Your task to perform on an android device: In the Home Garden app, I want to learn how to grow an aloe vera plant.
Image 0: 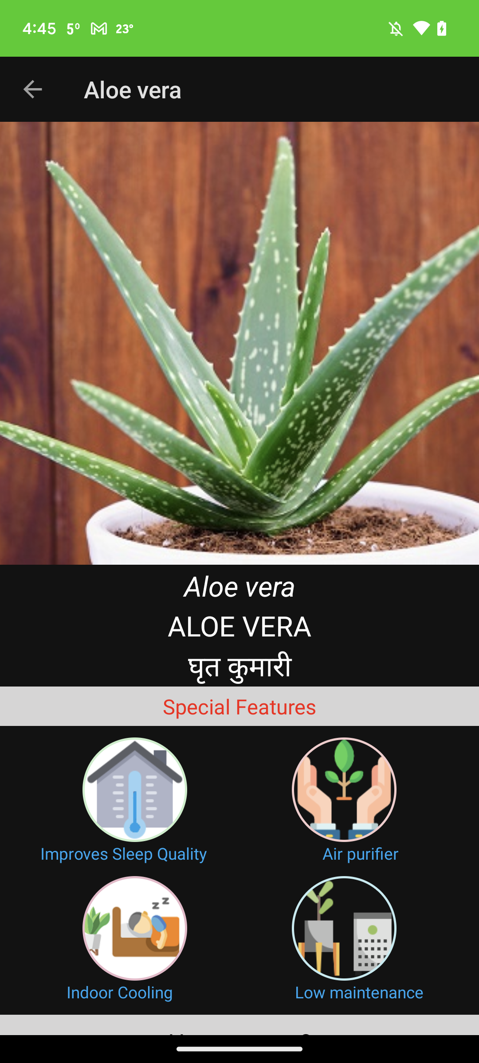
Swipe up  
Step 0: scroll down
Image 2: 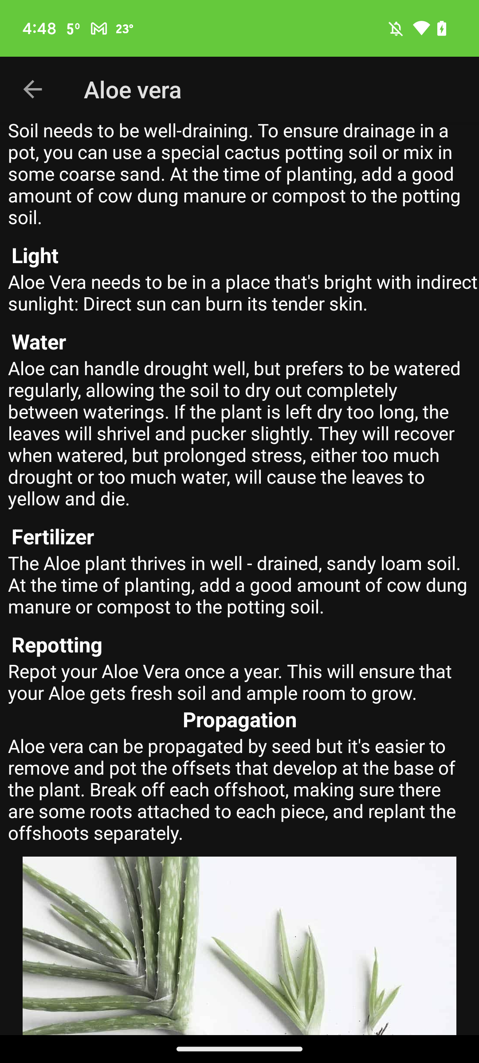
Swipe up  
Step 2: wait